Your task to perform on an android device: view the reviews of the 3 seat sofa cum bed in the amazon app
Image 0: 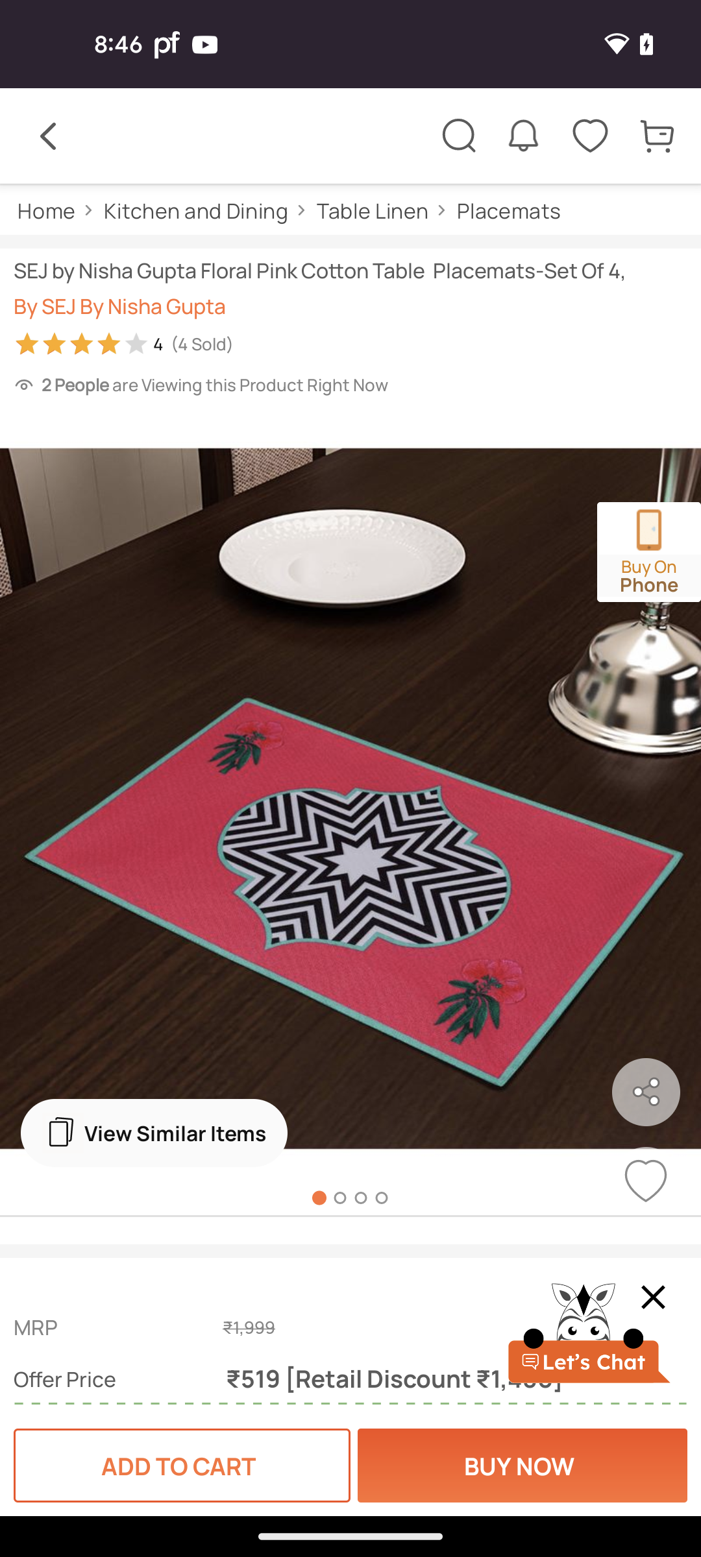
Open the Amazon app
Step 0: open app "Amazon"
Image 1: 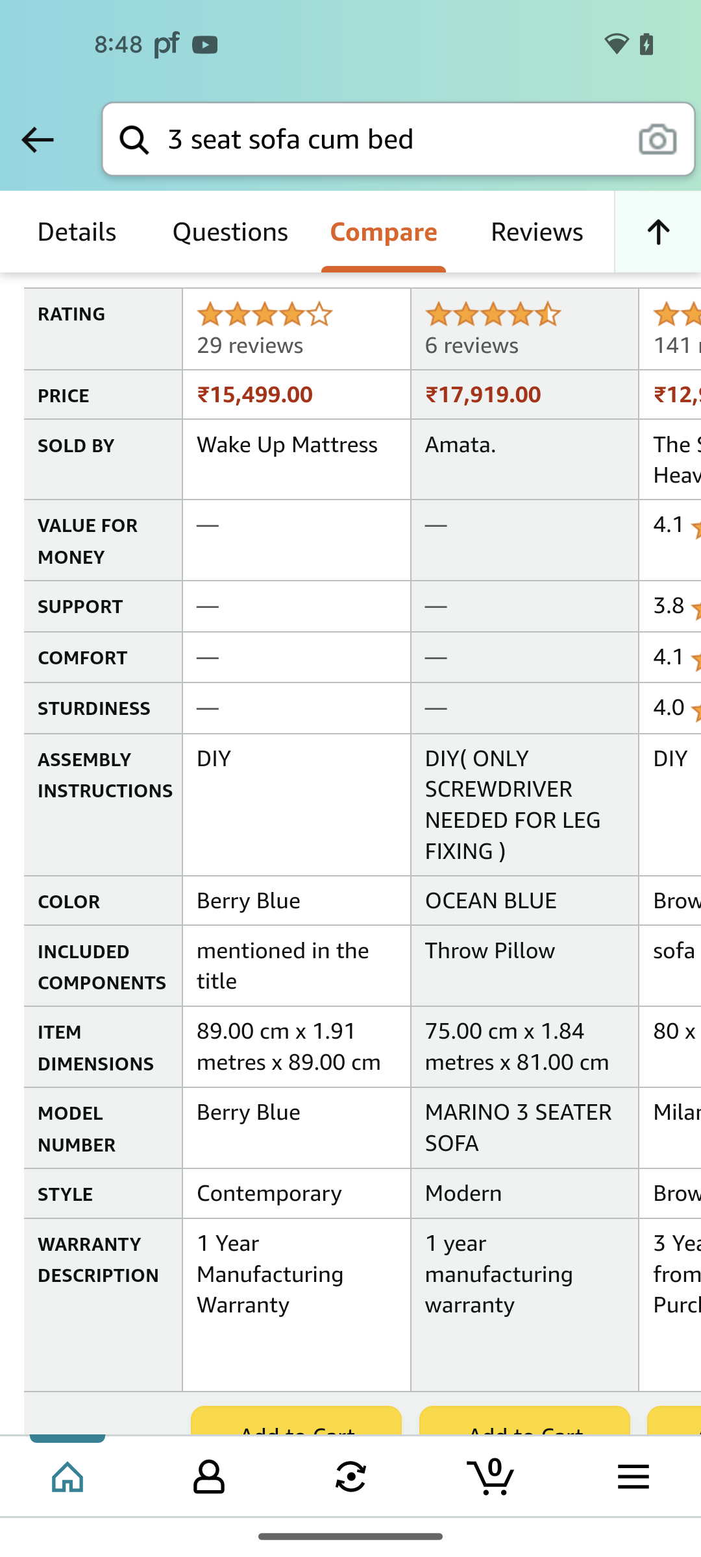
Go to the reviews section 
Step 1: click (536, 232)
Image 2: 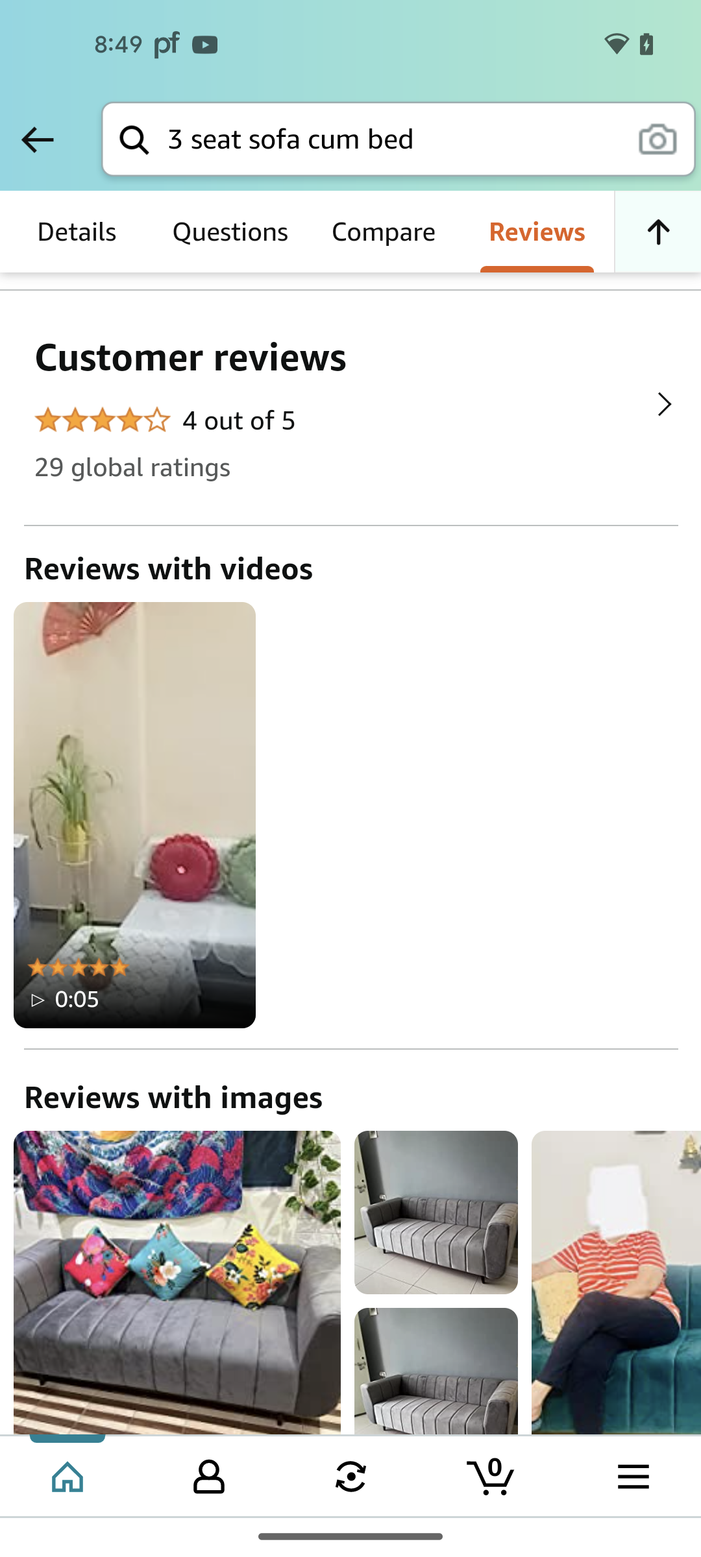
Swipe up for more reviews
Step 2: scroll down
Image 3: 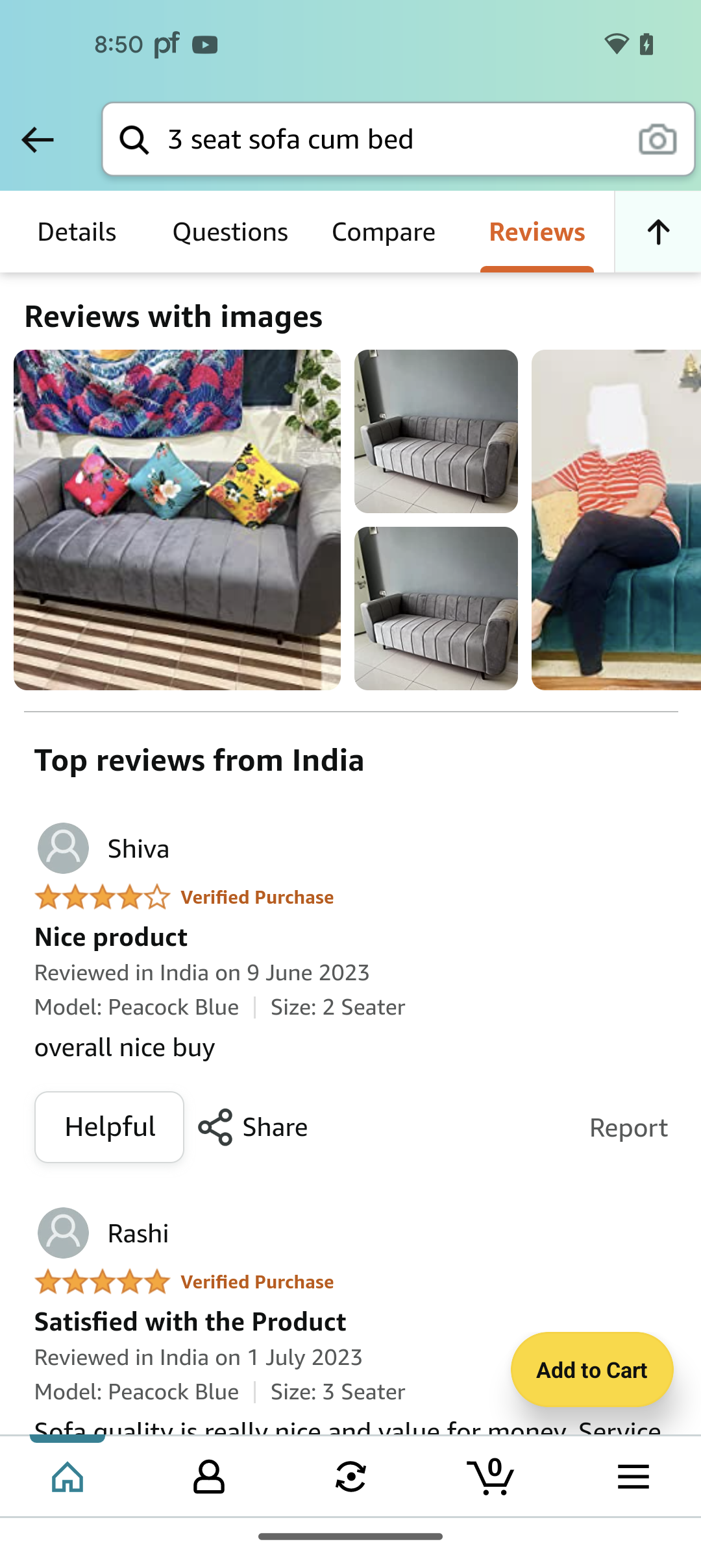
Swipe up for more reviews
Step 3: scroll down
Image 4: 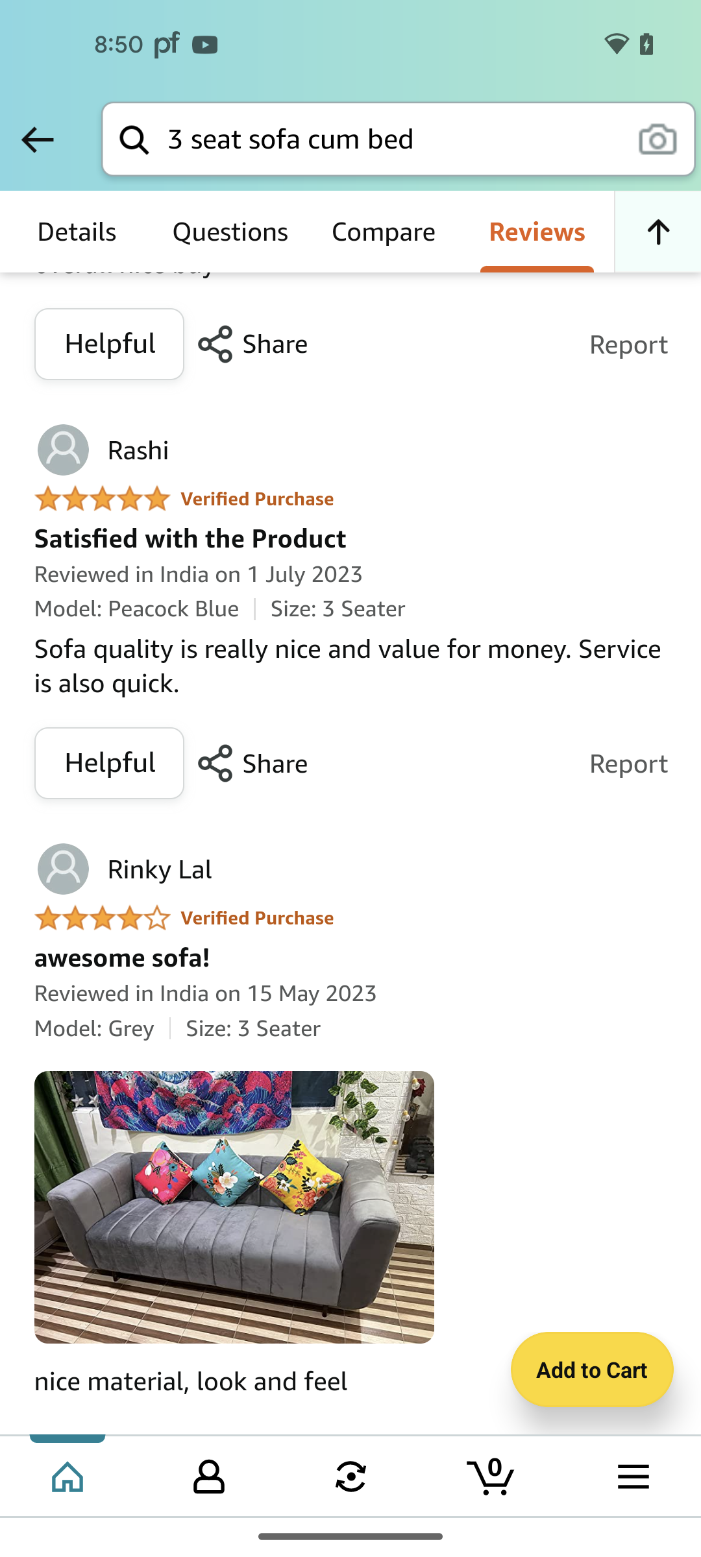
Swipe up for more reviews
Step 4: scroll down